Your task to perform on an android device: Click on Tools Titan 25 In 1 Screwdriver Set
Image 0: 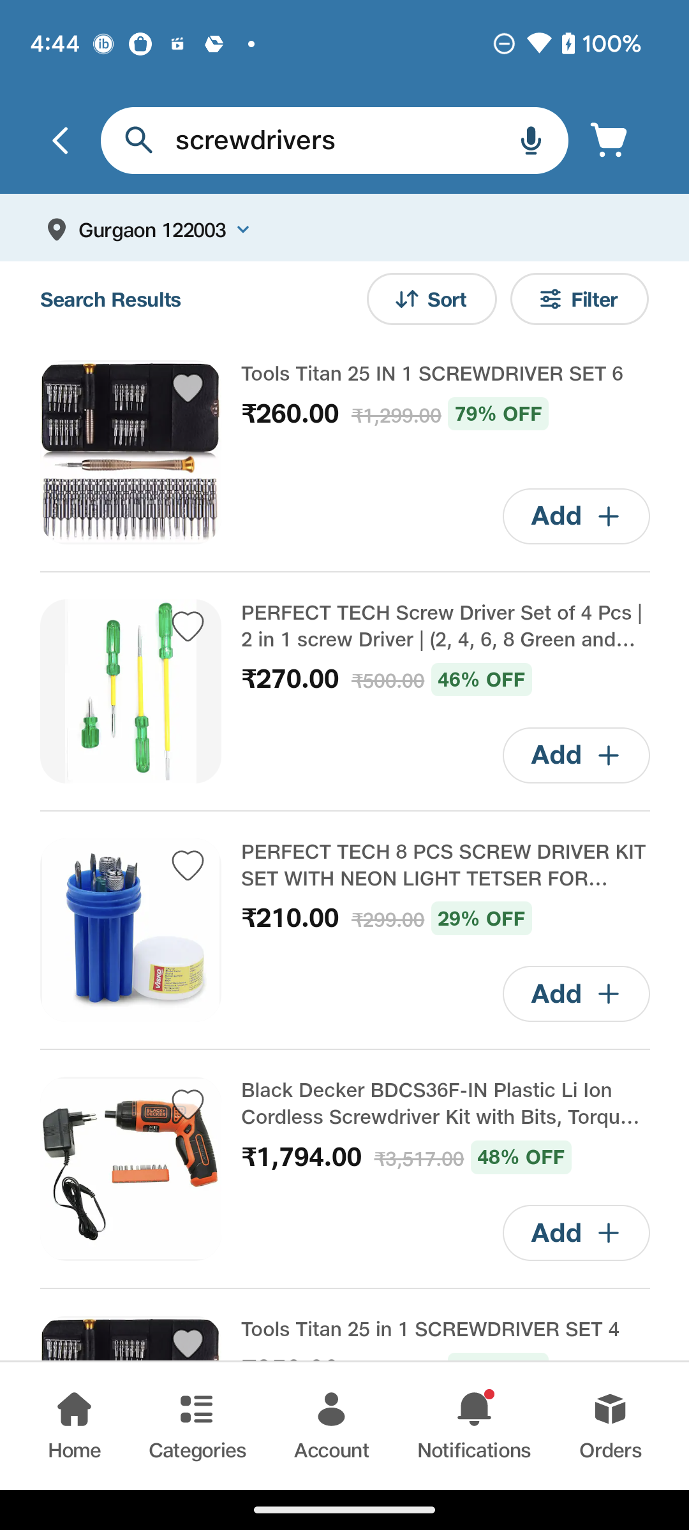
The Tools Titan 25 In 1 Screwdriver Set looks fantastic at 79% discount. To view the features and details of the Tools Titan 25-In-1 Screwdriver Set 10, use the Jio Mart app.
Step 0: click (131, 453)
Image 1: 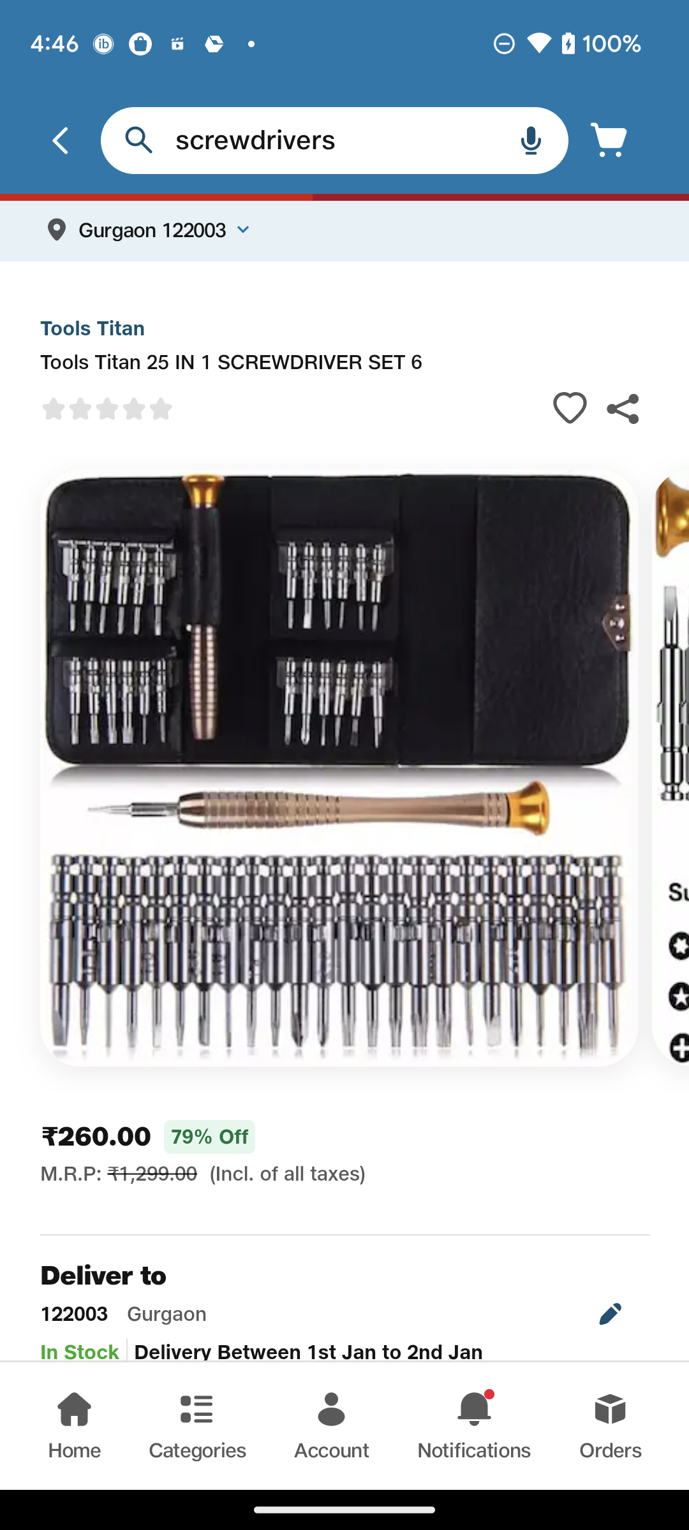
Swipe up for features and details
Step 1: scroll down